Your task to perform on an android device: I want to search for hotels in Hawaii.
Image 0: 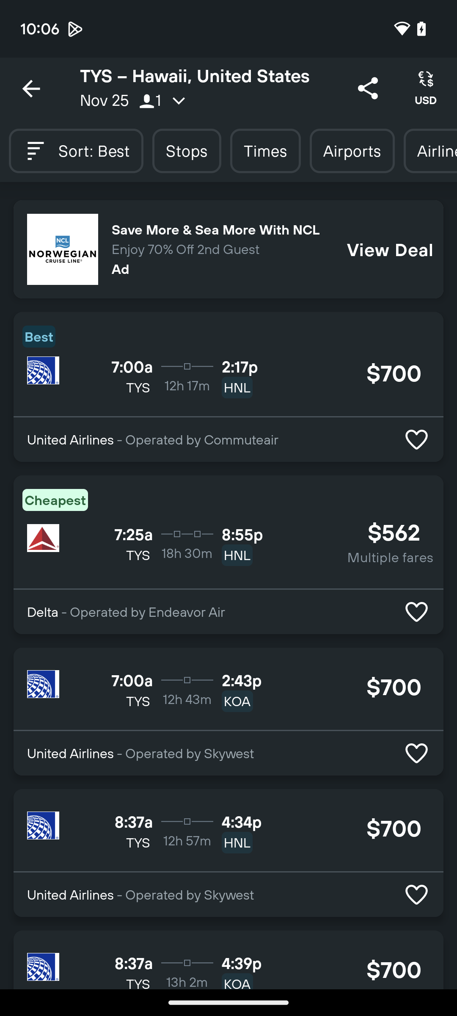
Go back.
Step 0: press back button
Image 1: 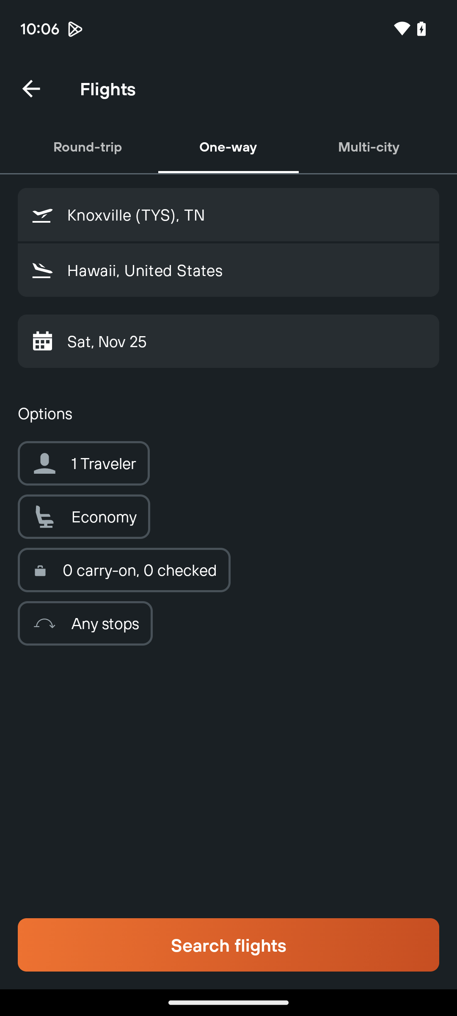
Go back.
Step 1: press back button
Image 2: 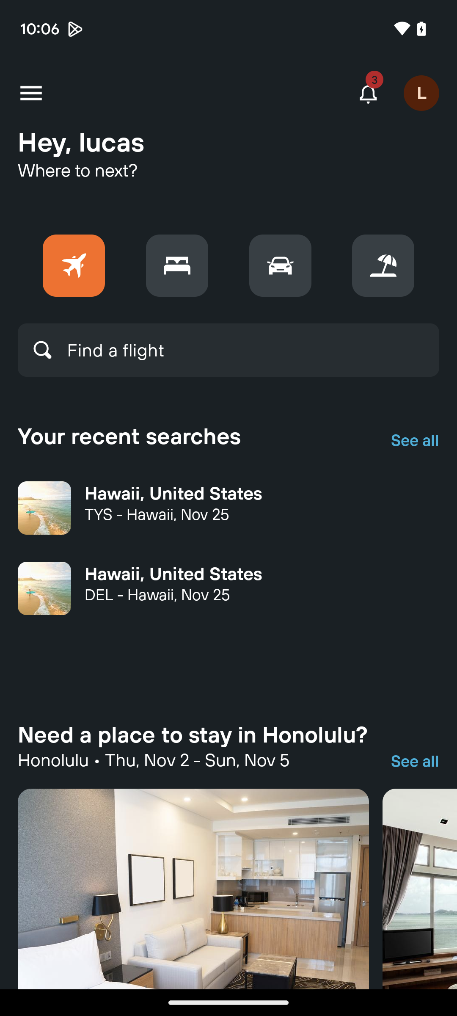
Click on the hotel icon.
Step 2: click (177, 265)
Image 3: 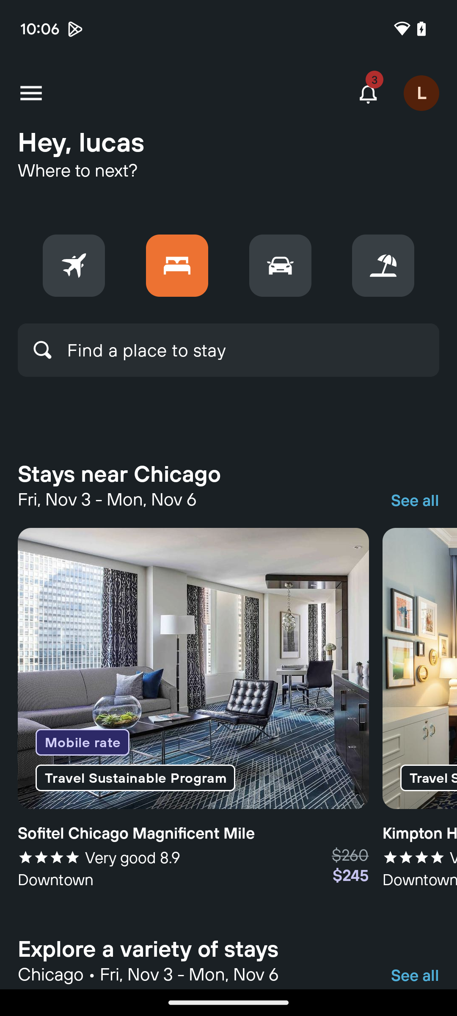
Click on "Find a place to stay".
Step 3: click (146, 350)
Image 4: 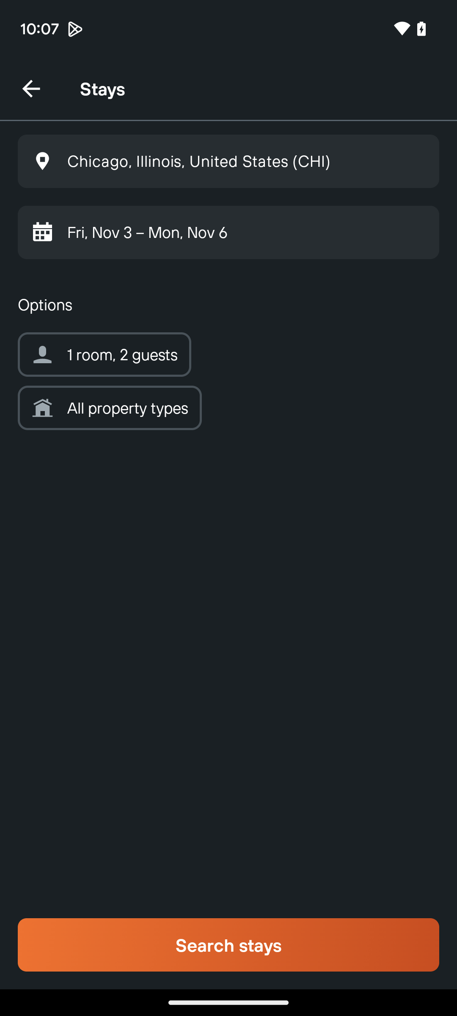
Click on the location button.
Step 4: click (228, 161)
Image 5: 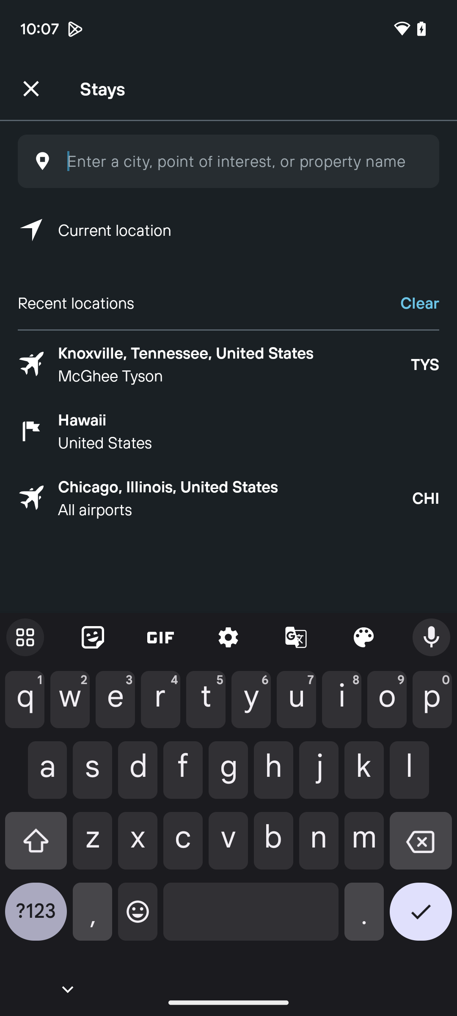
Select Knoxville.
Step 5: click (234, 352)
Image 6: 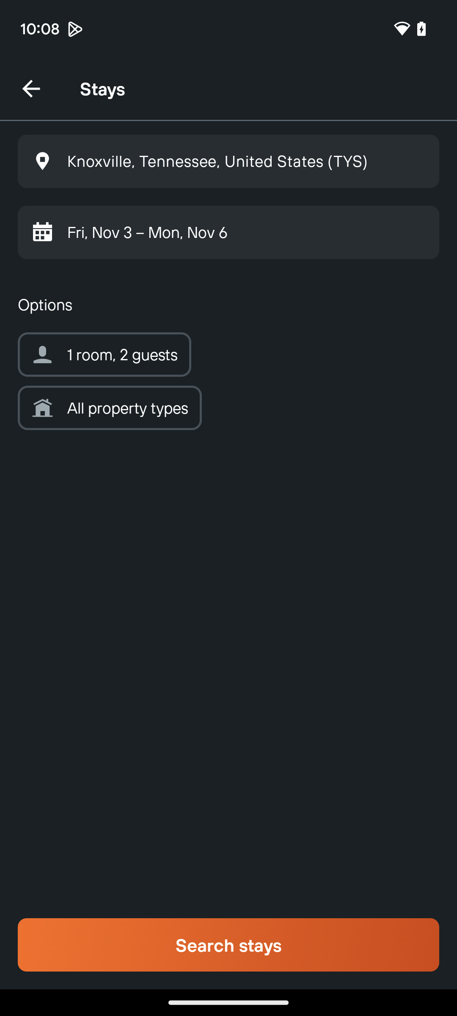
Select search stays.
Step 6: click (228, 945)
Image 7: 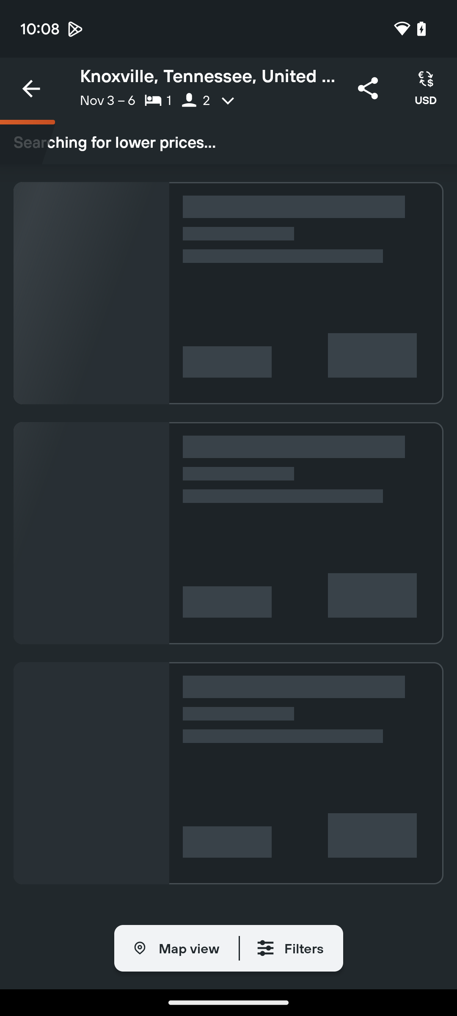
Select search stays.
Step 7: wait